Your task to perform on an android device: Sometimes it's too difficult to look for and find the videos I watch on a regular basis, thus I'd want to name a new playlist in the YouTube app. My Music Collection
Image 0: 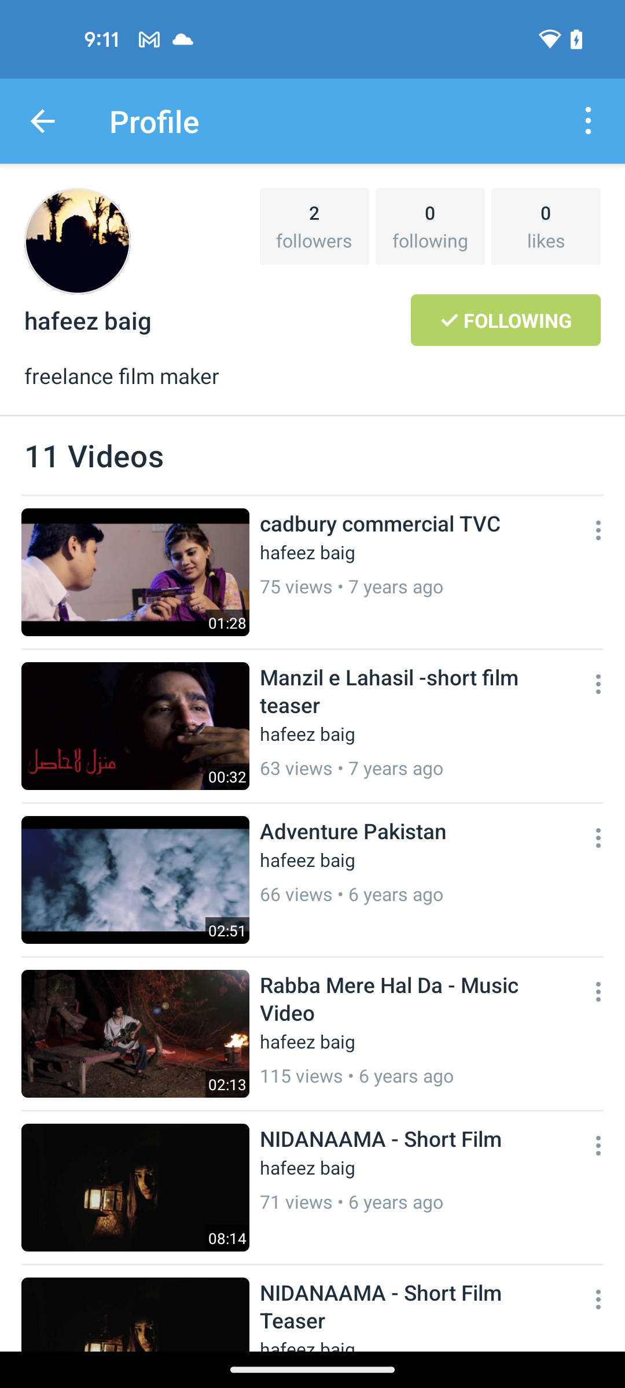
open the Youtube app
Step 0: open app "YouTube"
Image 1: 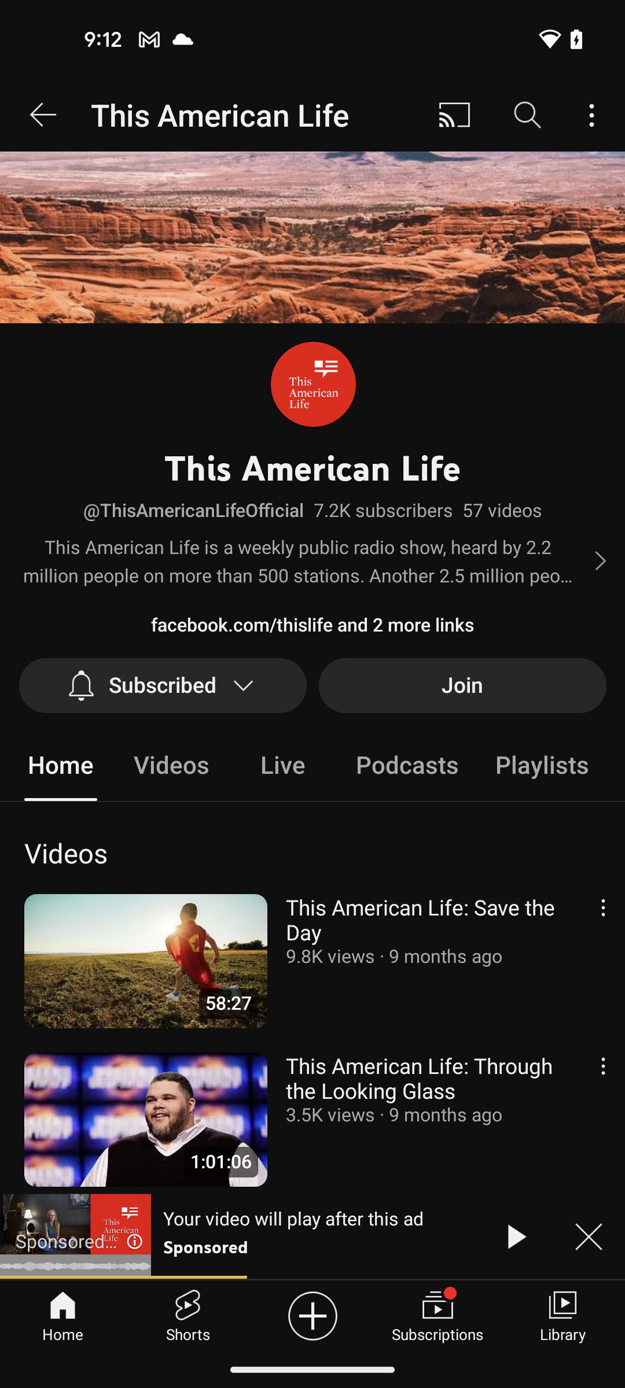
click on the Library tab at the bottom right corner of the screen
Step 1: click (562, 1335)
Image 2: 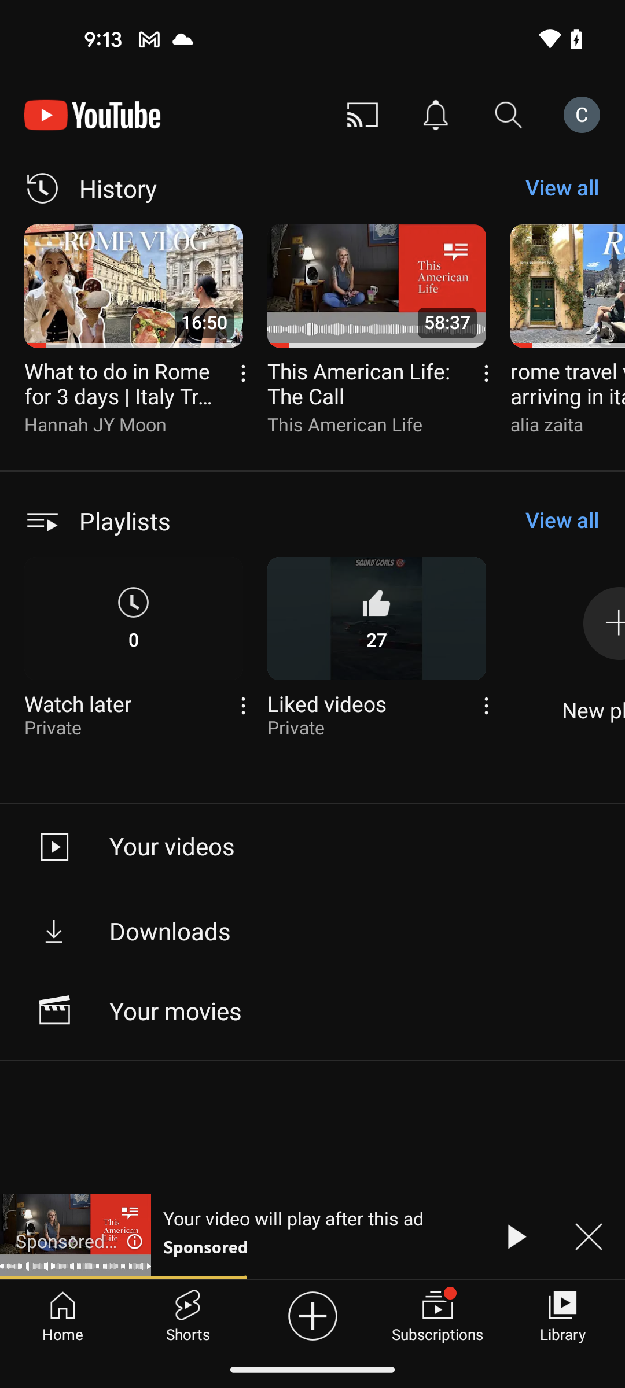
swipe left
Step 2: scroll right
Image 3: 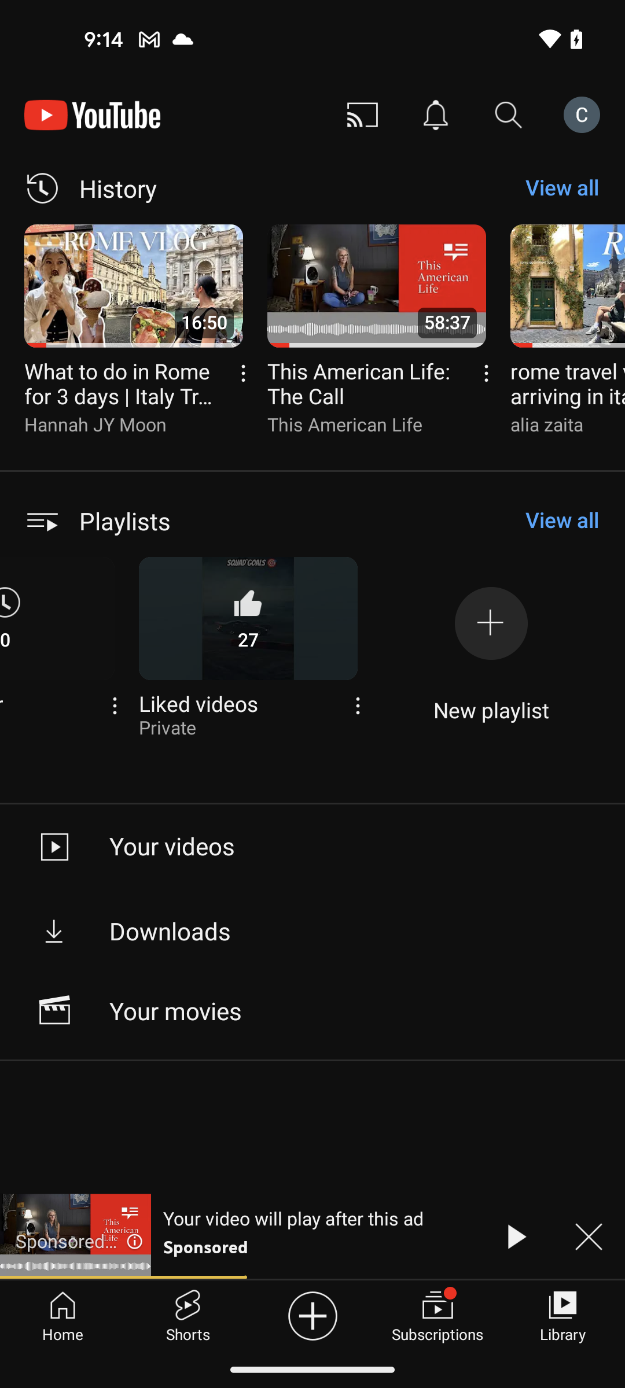
click on the plus icon to add new playlist
Step 3: click (499, 630)
Image 5: 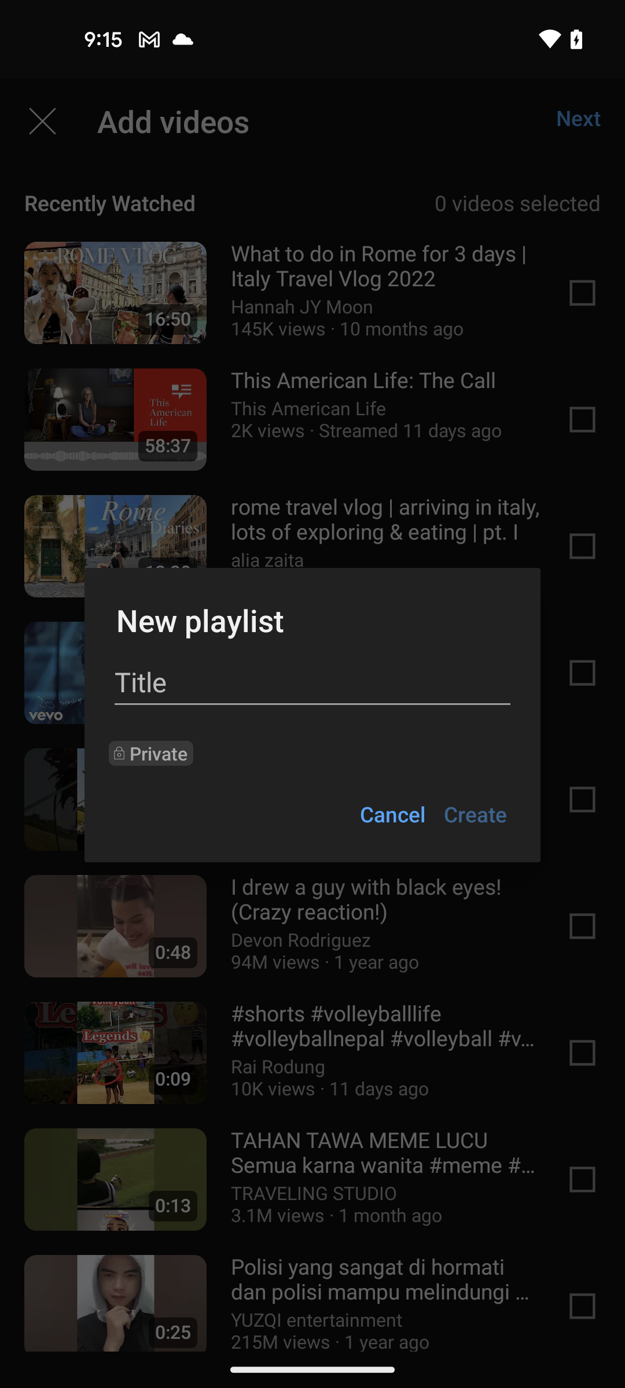
click on the title section
Step 5: click (312, 682)
Image 6: 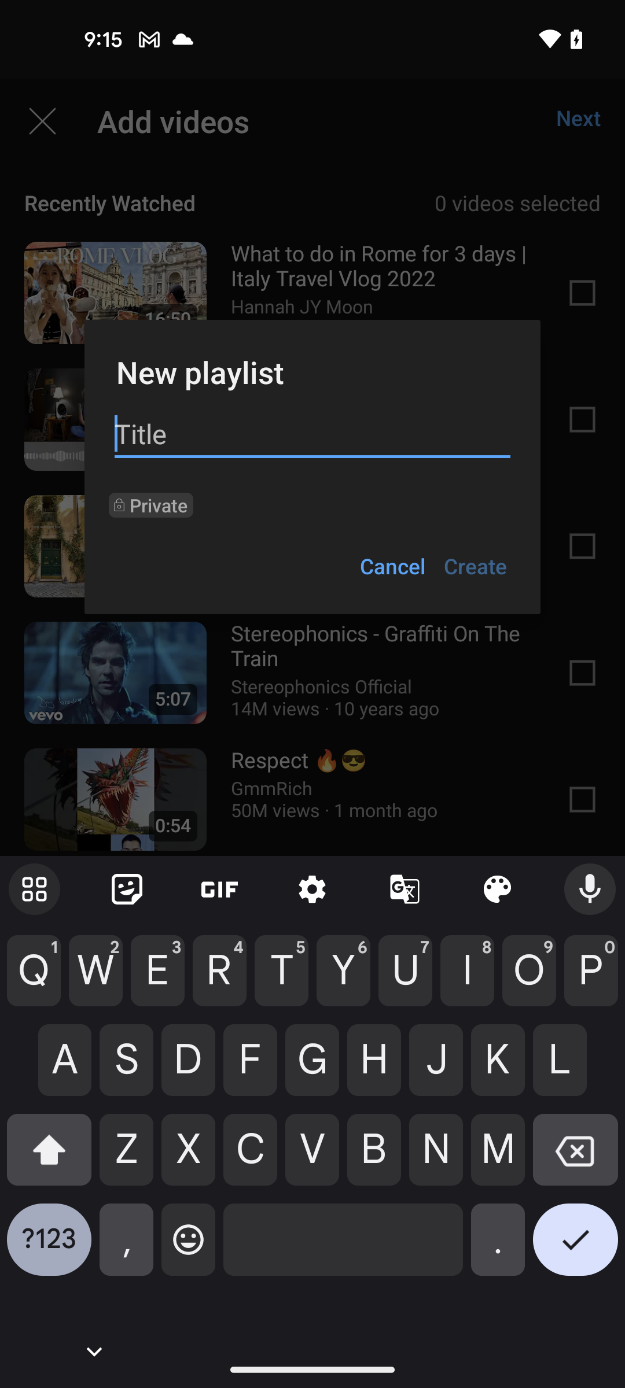
type the name My Music Collection
Step 6: type "My Music Collection"
Image 7: 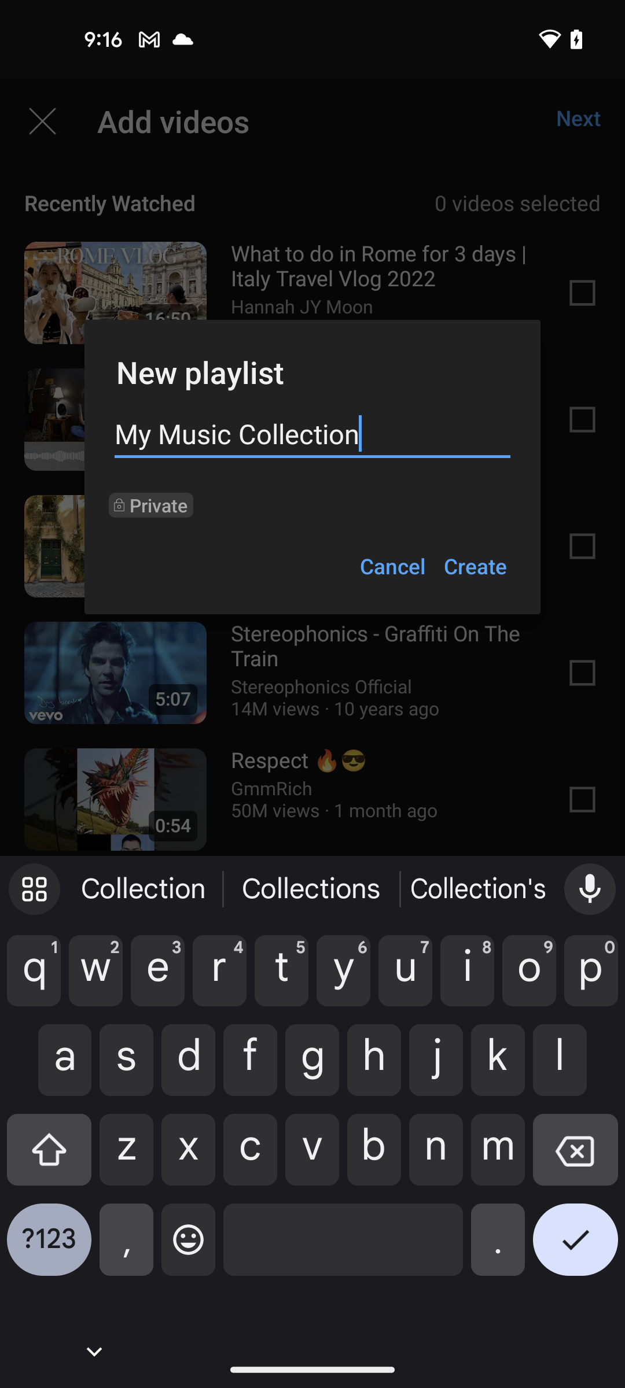
click on the create option
Step 7: click (475, 566)